Your task to perform on an android device: In the Balance app, I want to listen to the Along the River meditation in order to make peace of mind.
Image 0: 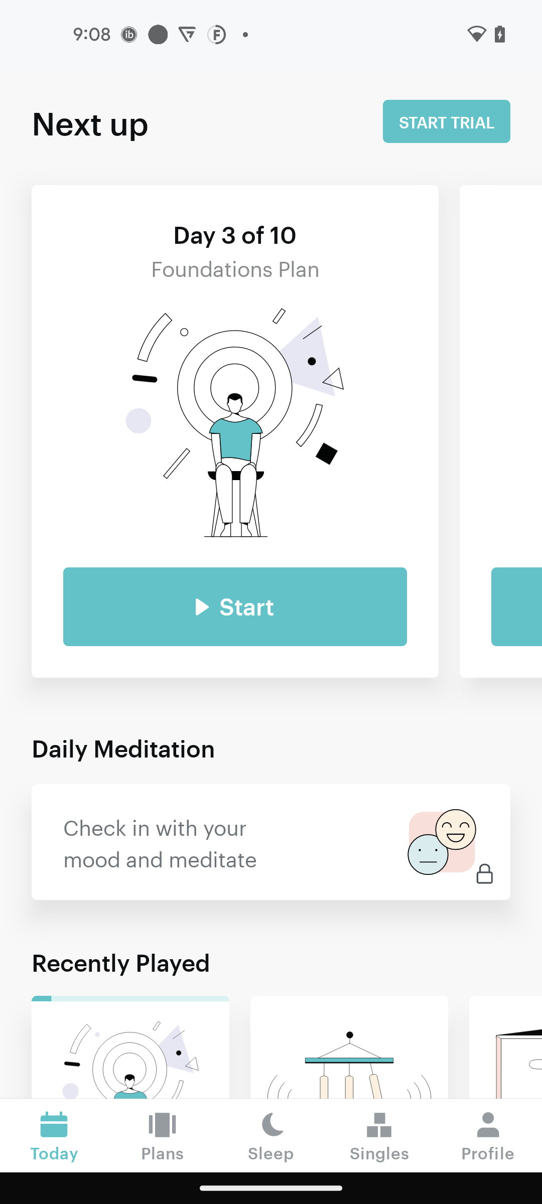
Swipe up to view more meditations
Step 0: scroll down
Image 1: 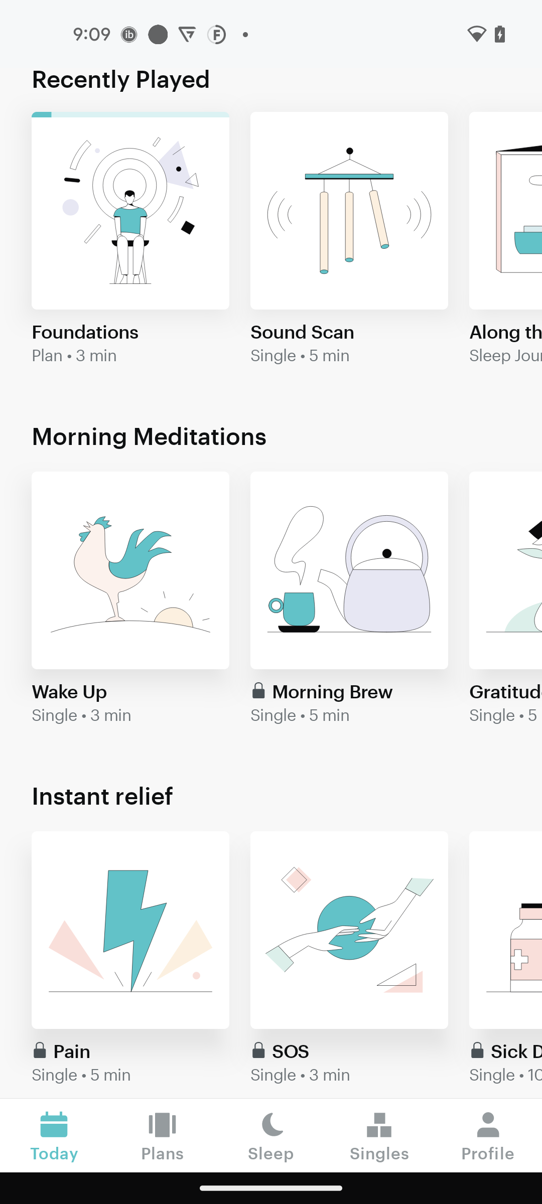
Swipe up to view more meditations
Step 1: scroll down
Image 2: 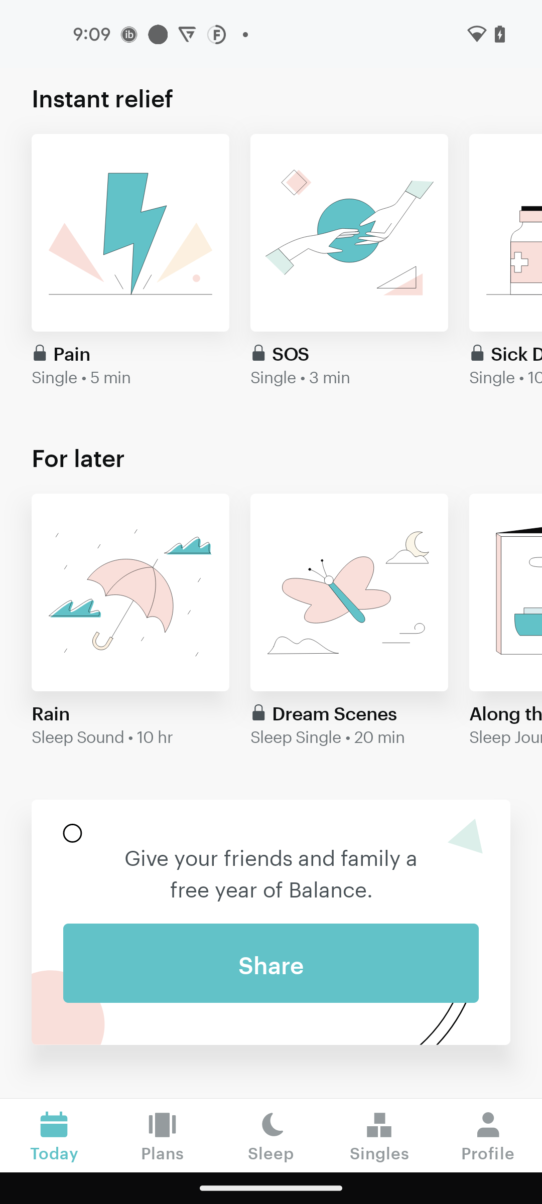
Swipe left
Step 2: scroll right
Image 3: 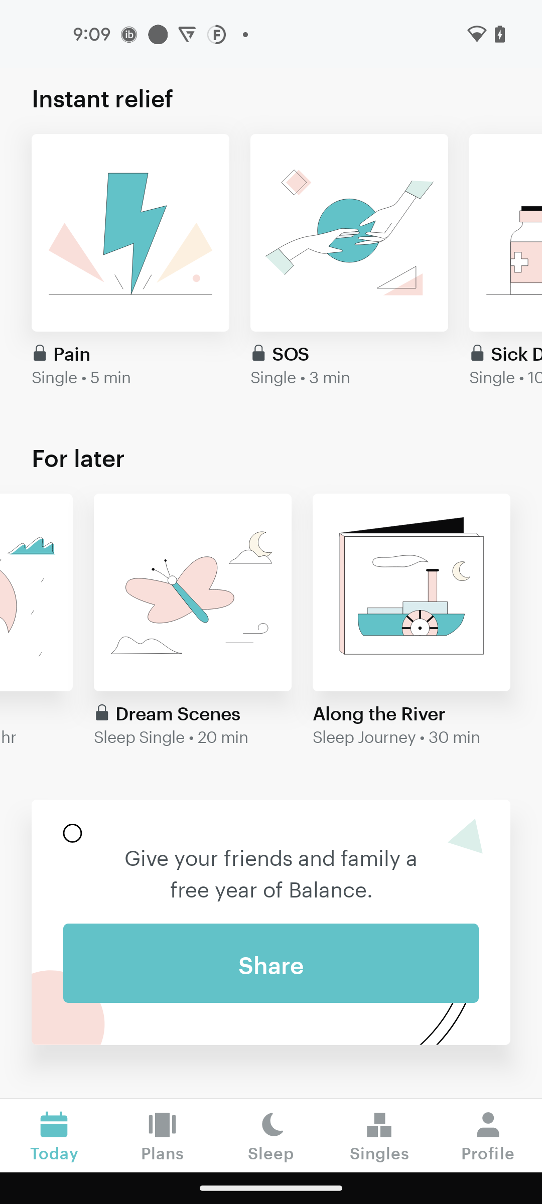
Click on the Along the River option
Step 3: click (409, 604)
Image 4: 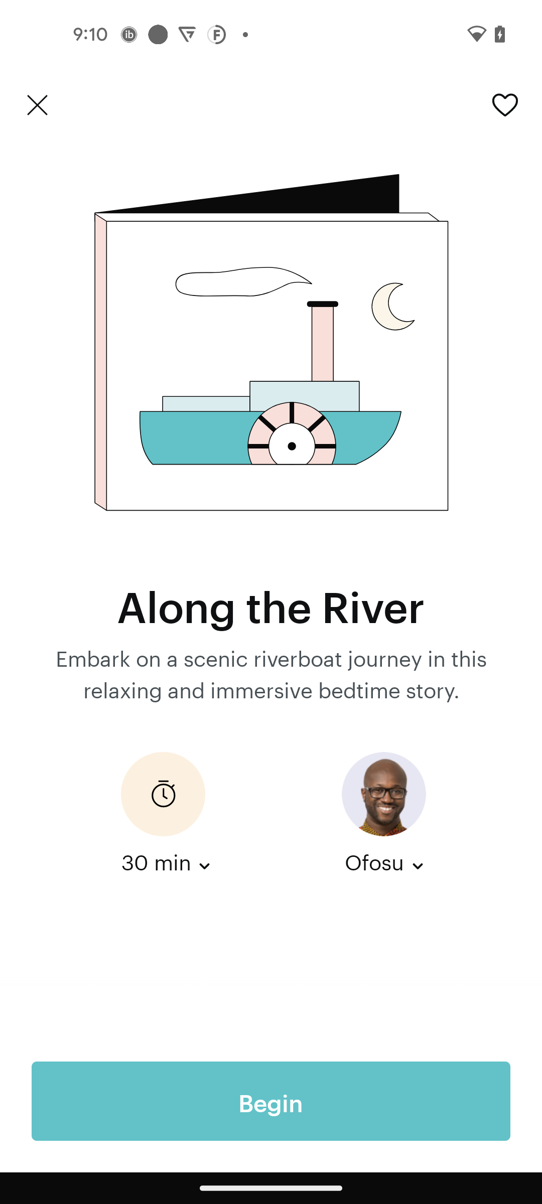
Click on the Begin button
Step 4: click (271, 1101)
Image 5: 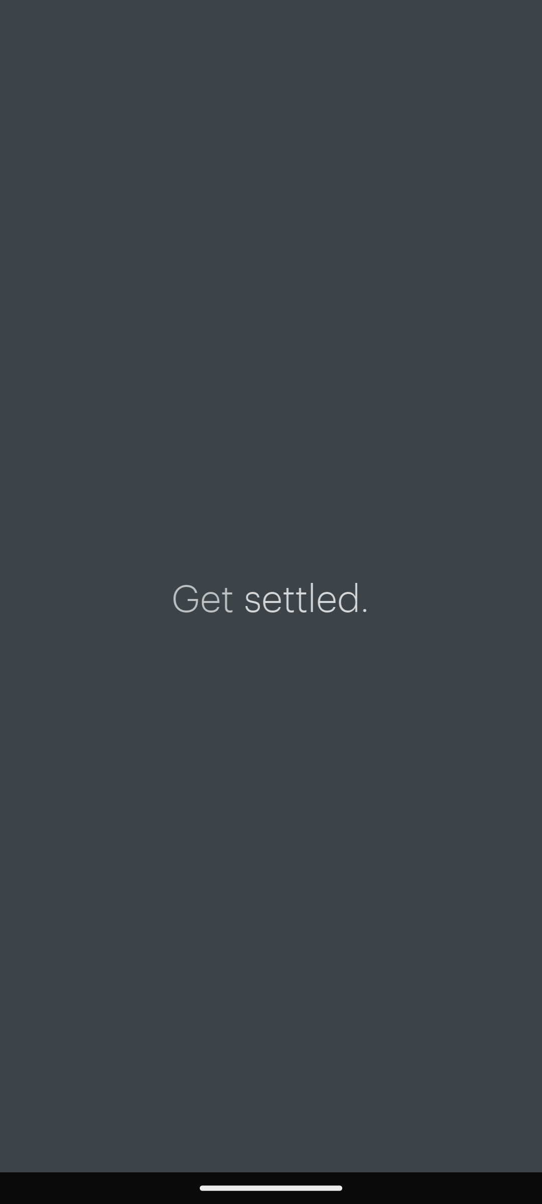
Click on the Begin button
Step 5: wait